Your task to perform on an android device: I like the first product from the list and would like to add it to my wishlist.
Image 0: 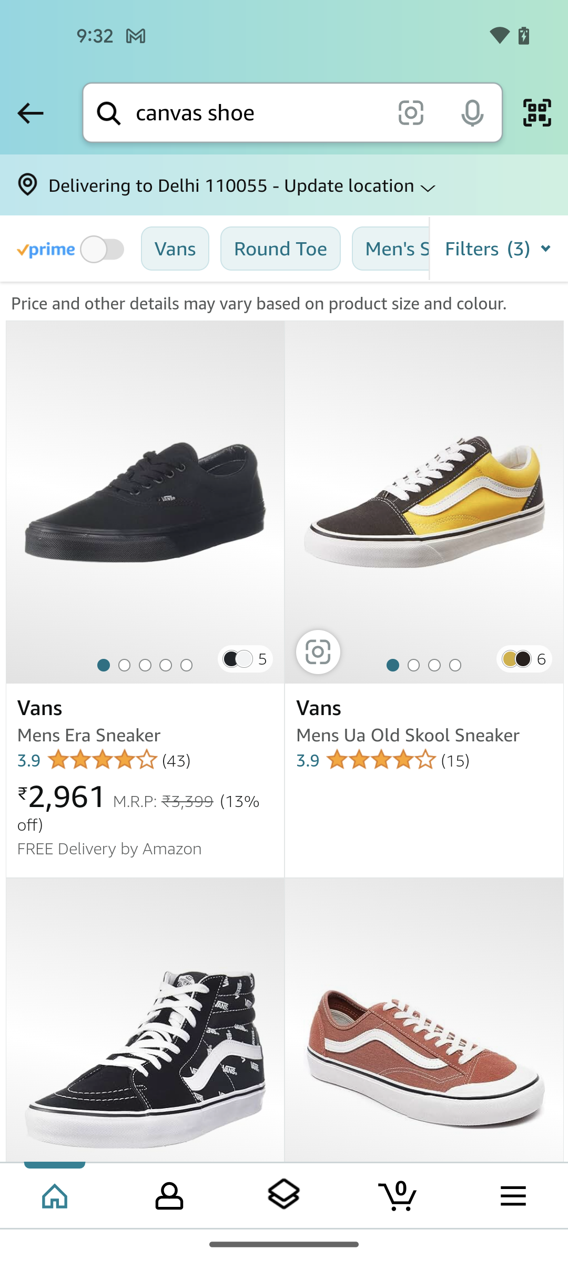
click on the first product 
Step 0: click (145, 502)
Image 1: 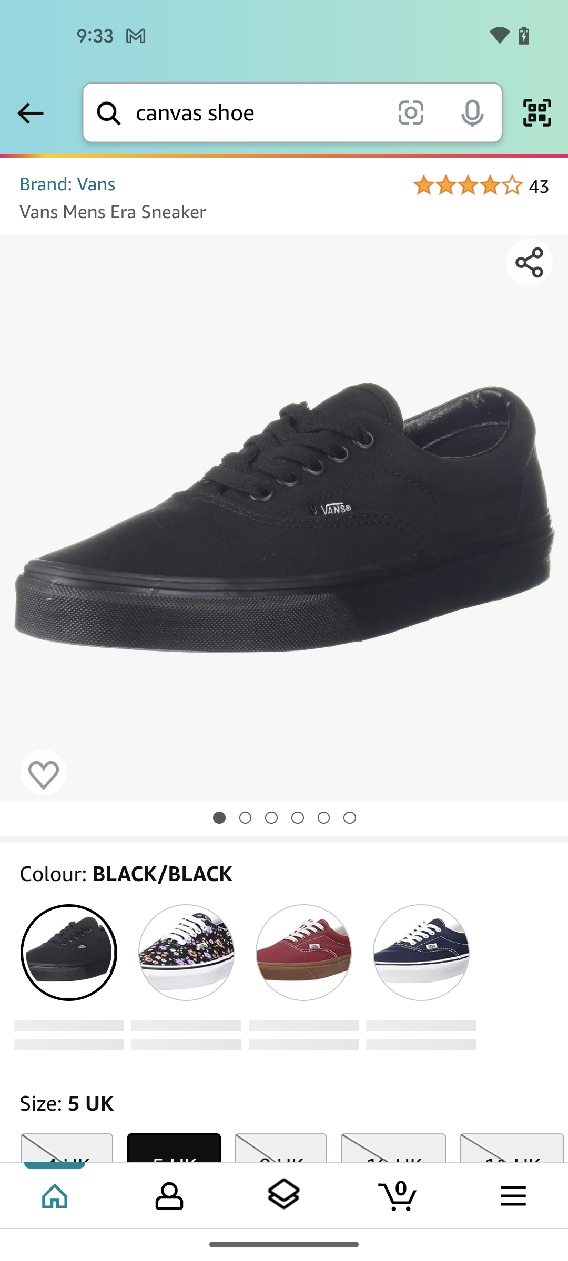
click on the first product 
Step 1: wait
Image 2: 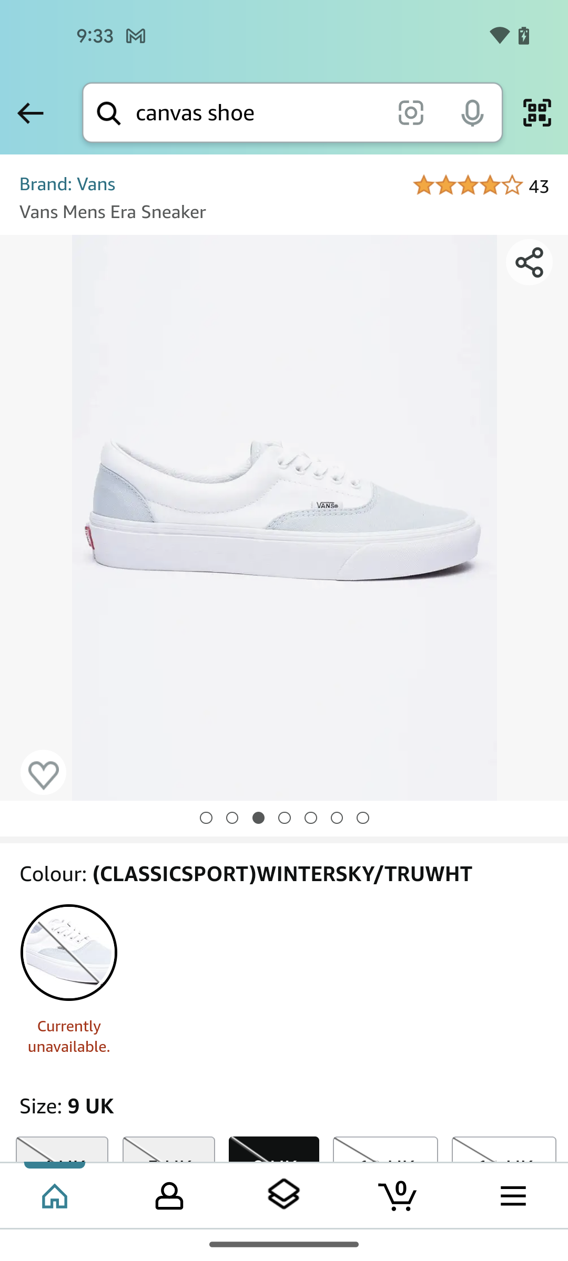
click on the heart icon to add it to wishlist
Step 2: click (43, 775)